Your task to perform on an android device: I enjoy the barbeque salad recipe and have saved it on the All Recipes Cookbook app.
Image 0: 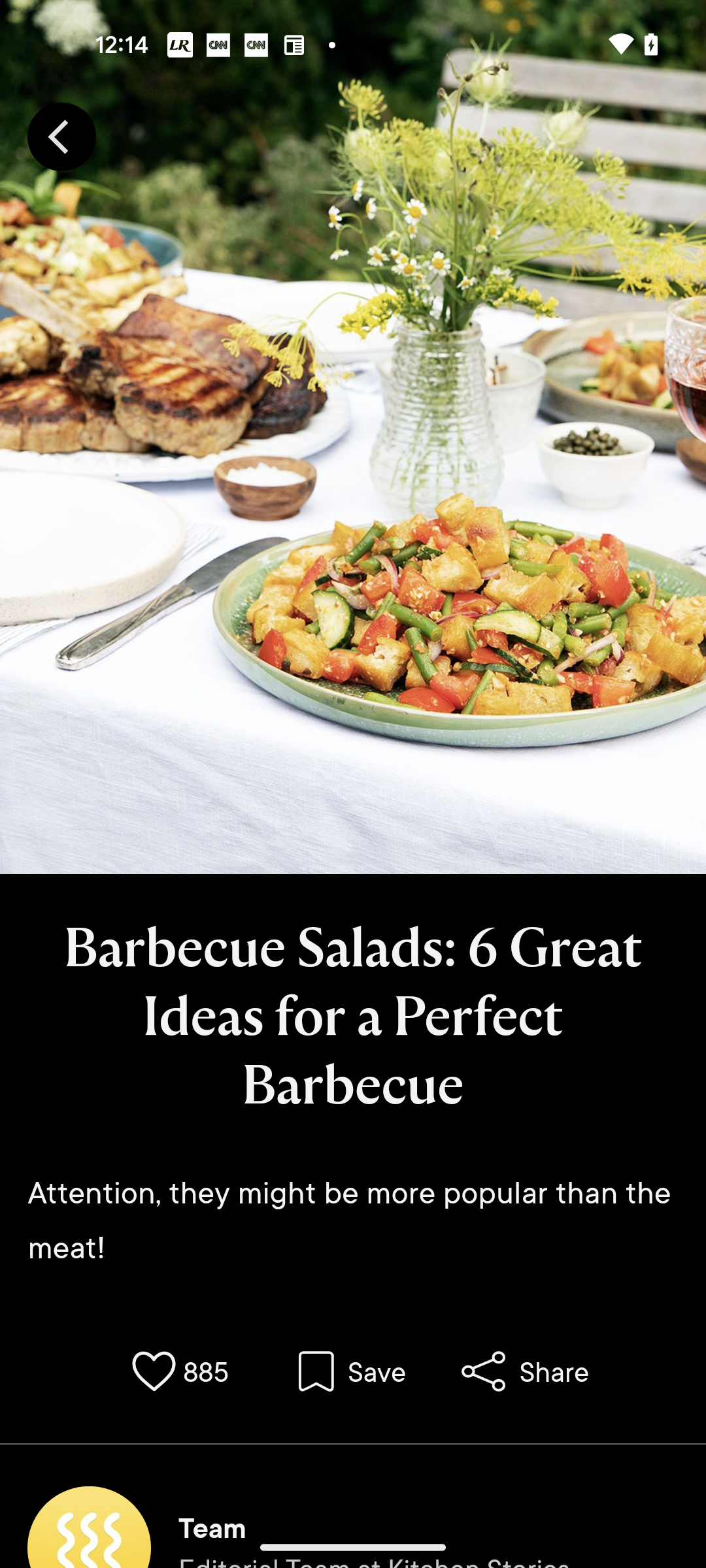
Open the All Recipes Cookbook app
Step 0: open app "All Recipes Cookbook"
Image 1: 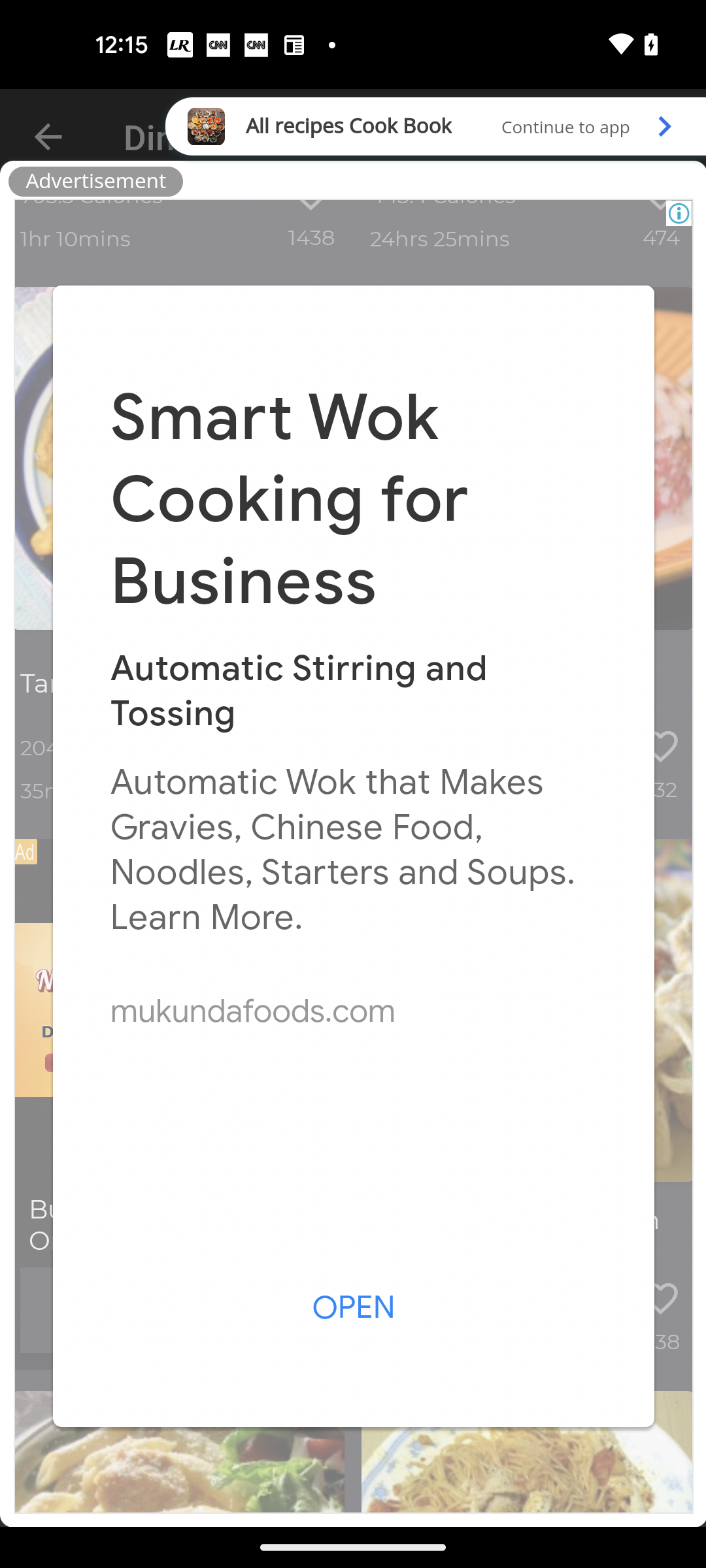
Click on the Continue to app 
Step 1: click (553, 126)
Image 2: 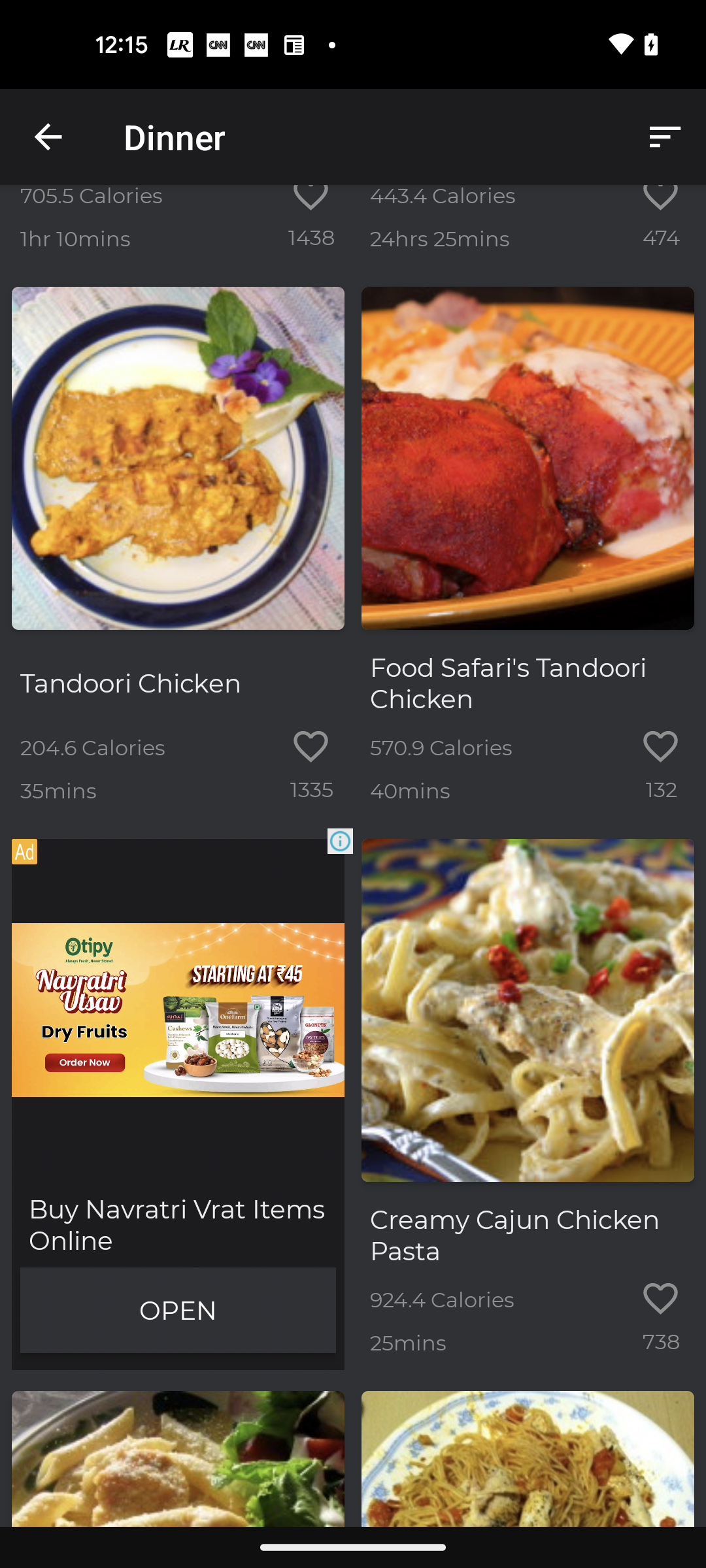
Go back to the previous screen
Step 2: press back button
Image 4: 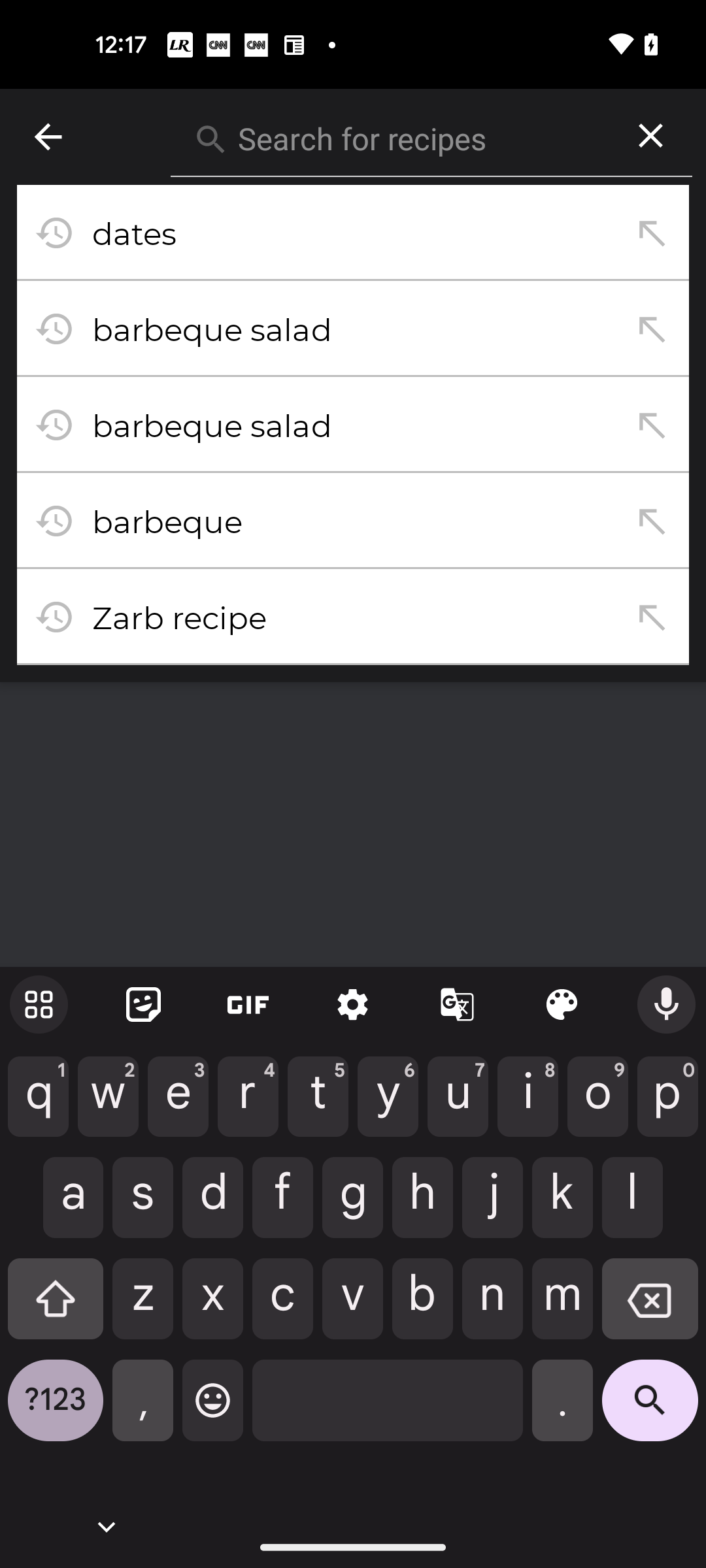
Search for barbeque salad
Step 4: type "barbeque salad"
Image 5: 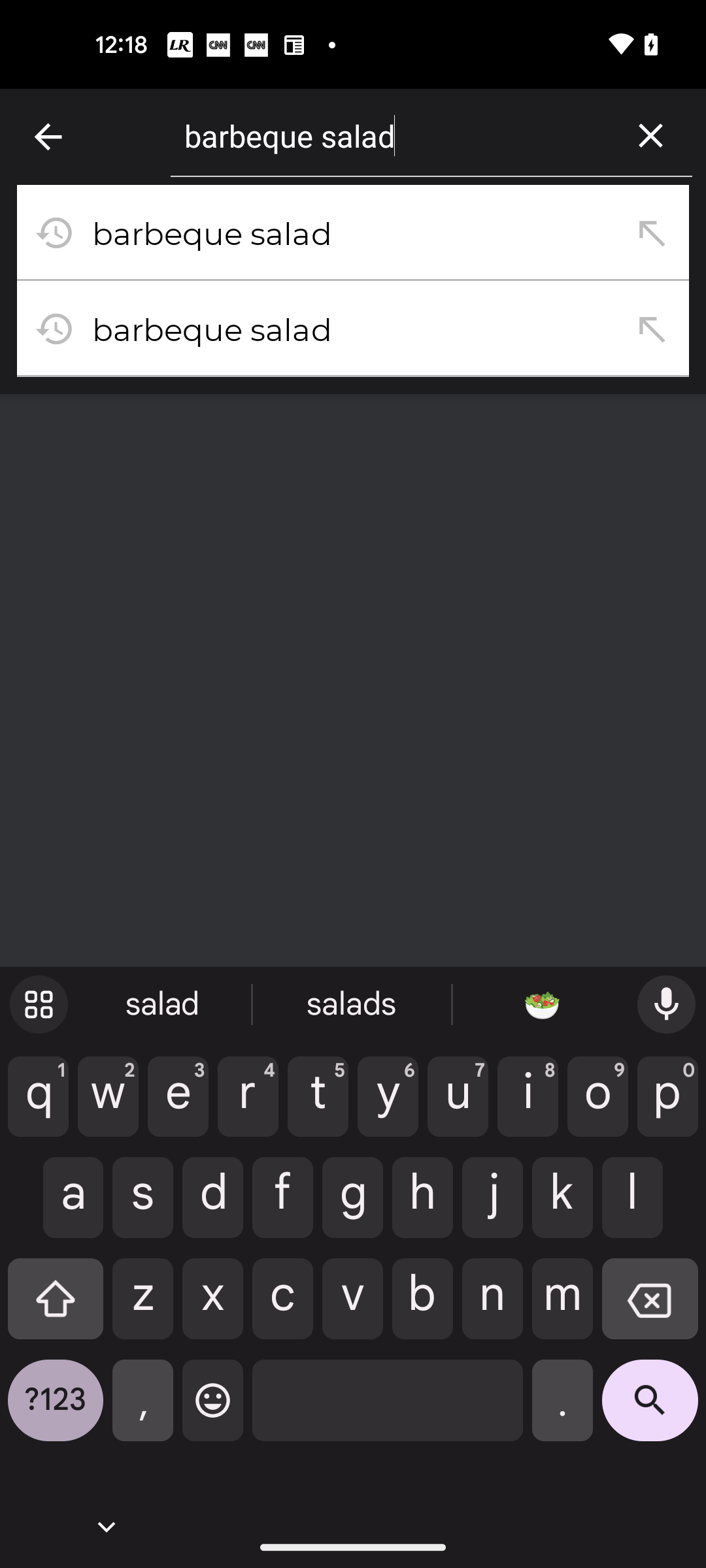
Click on the search icon at the bottom right corner
Step 5: click (650, 1410)
Image 6: 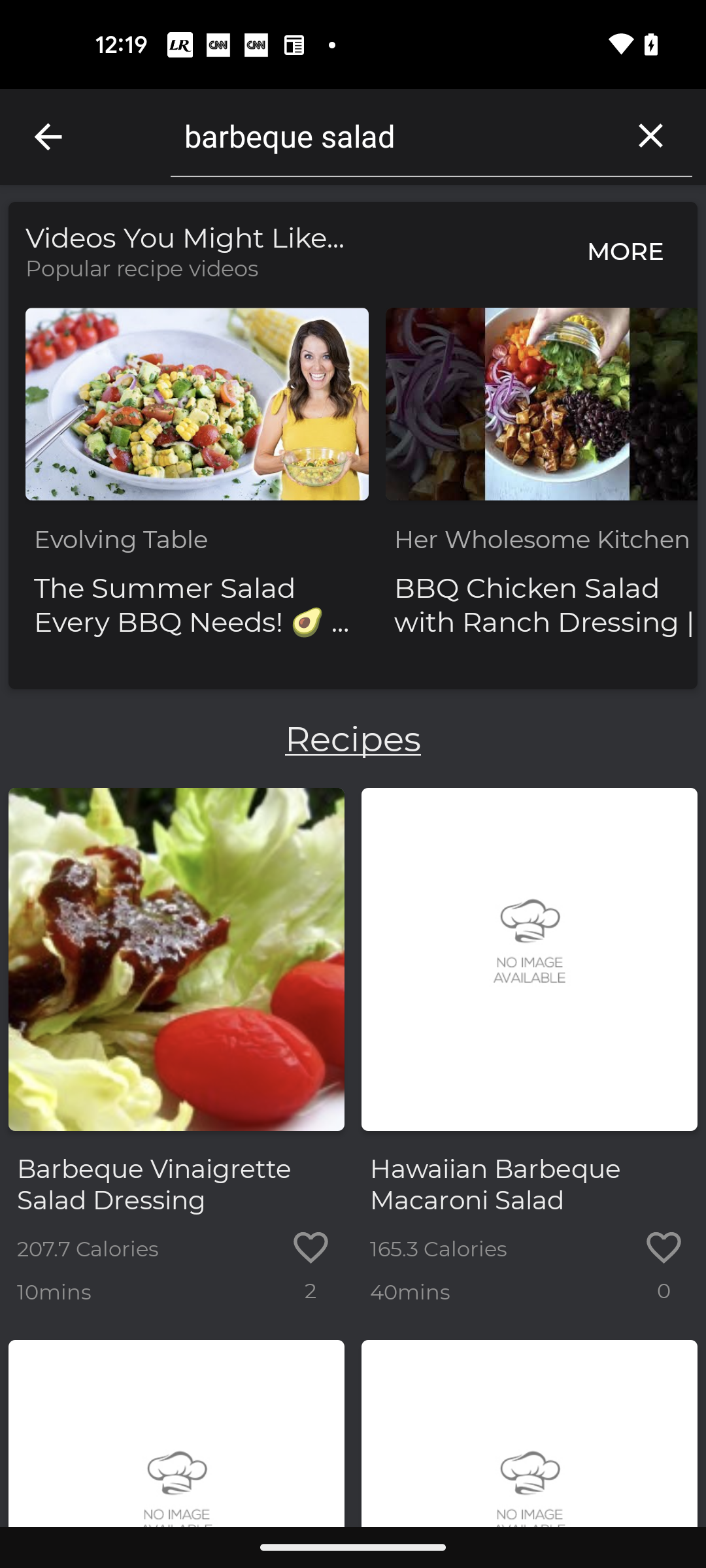
Open the Barbeque Vinaigrette salad
Step 6: click (215, 1009)
Image 7: 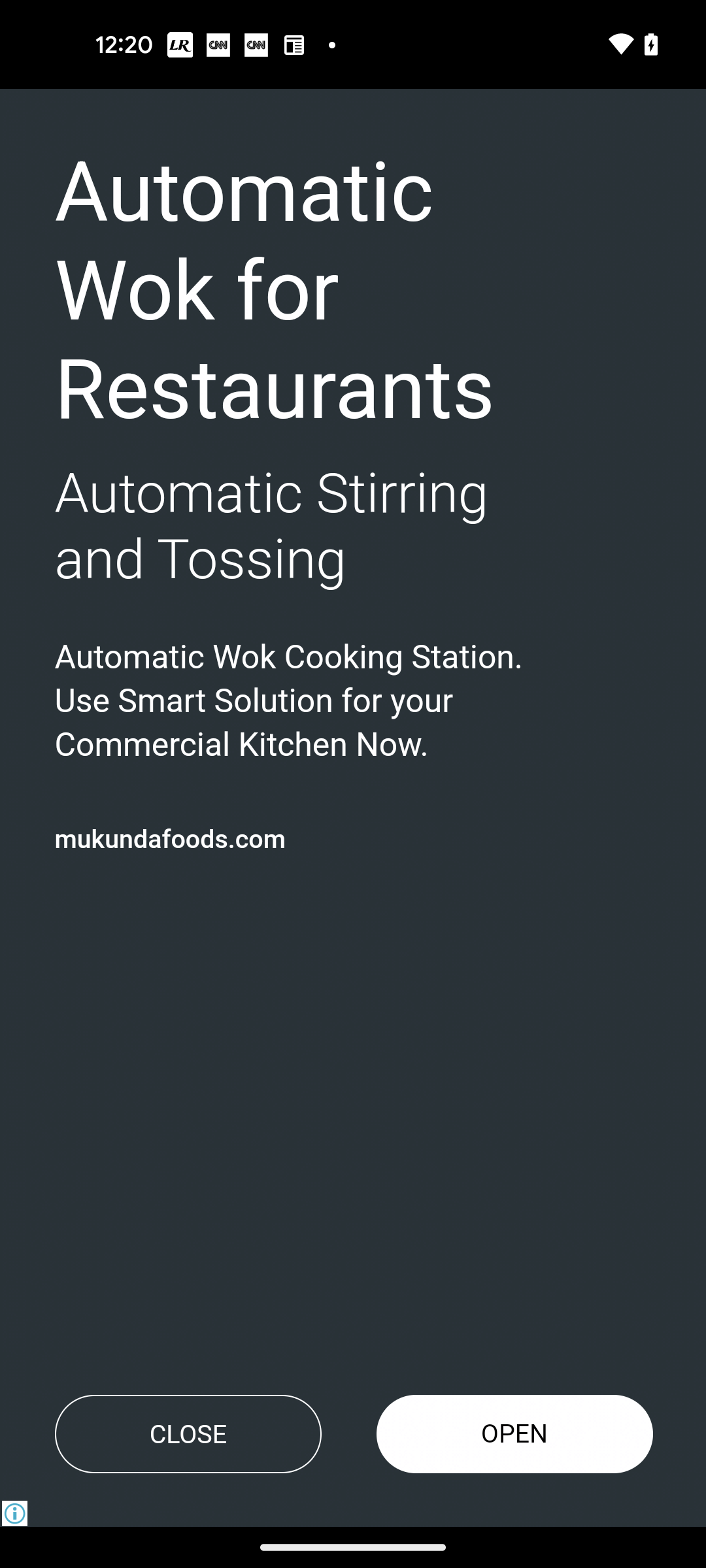
Click on the Close button
Step 7: click (188, 1433)
Image 8: 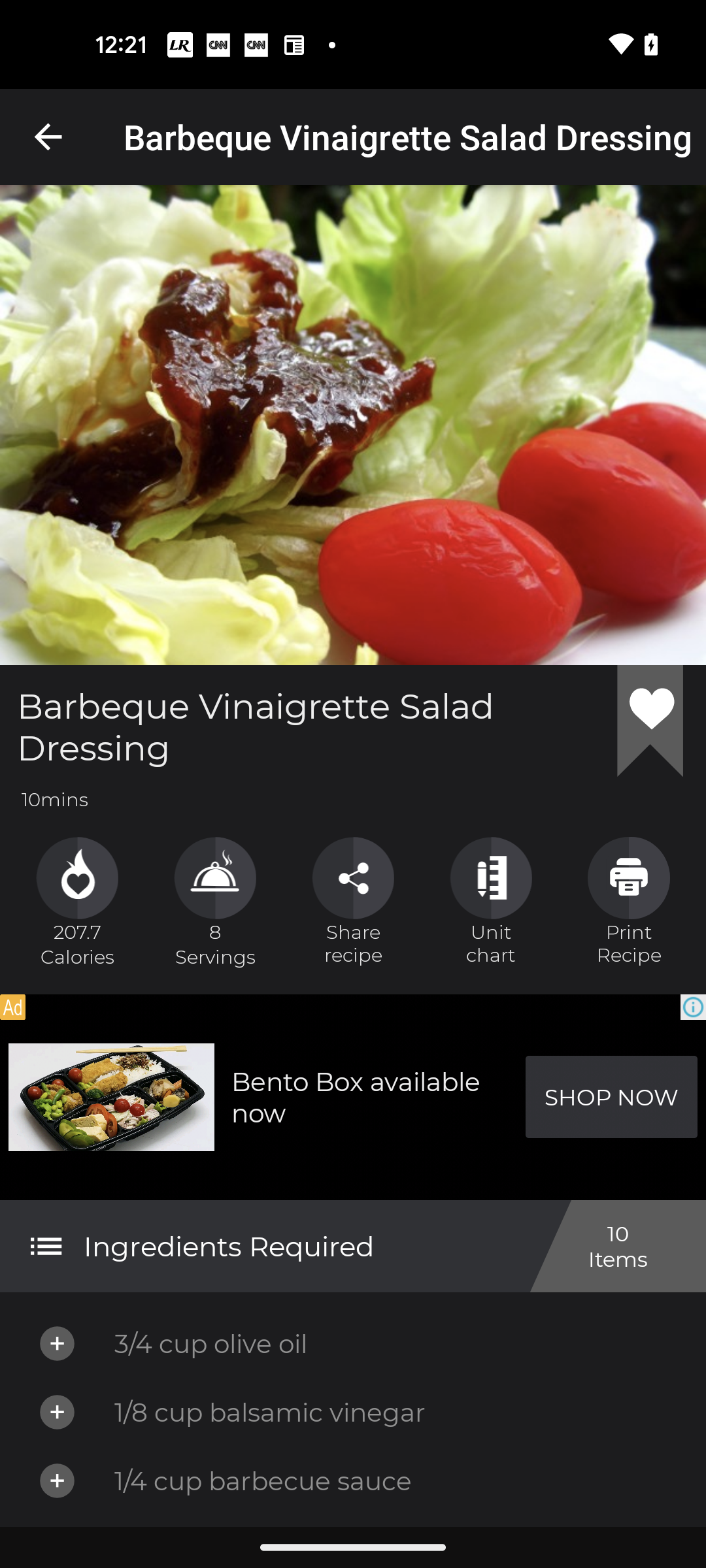
Click on the save icon
Step 8: click (656, 712)
Image 9: 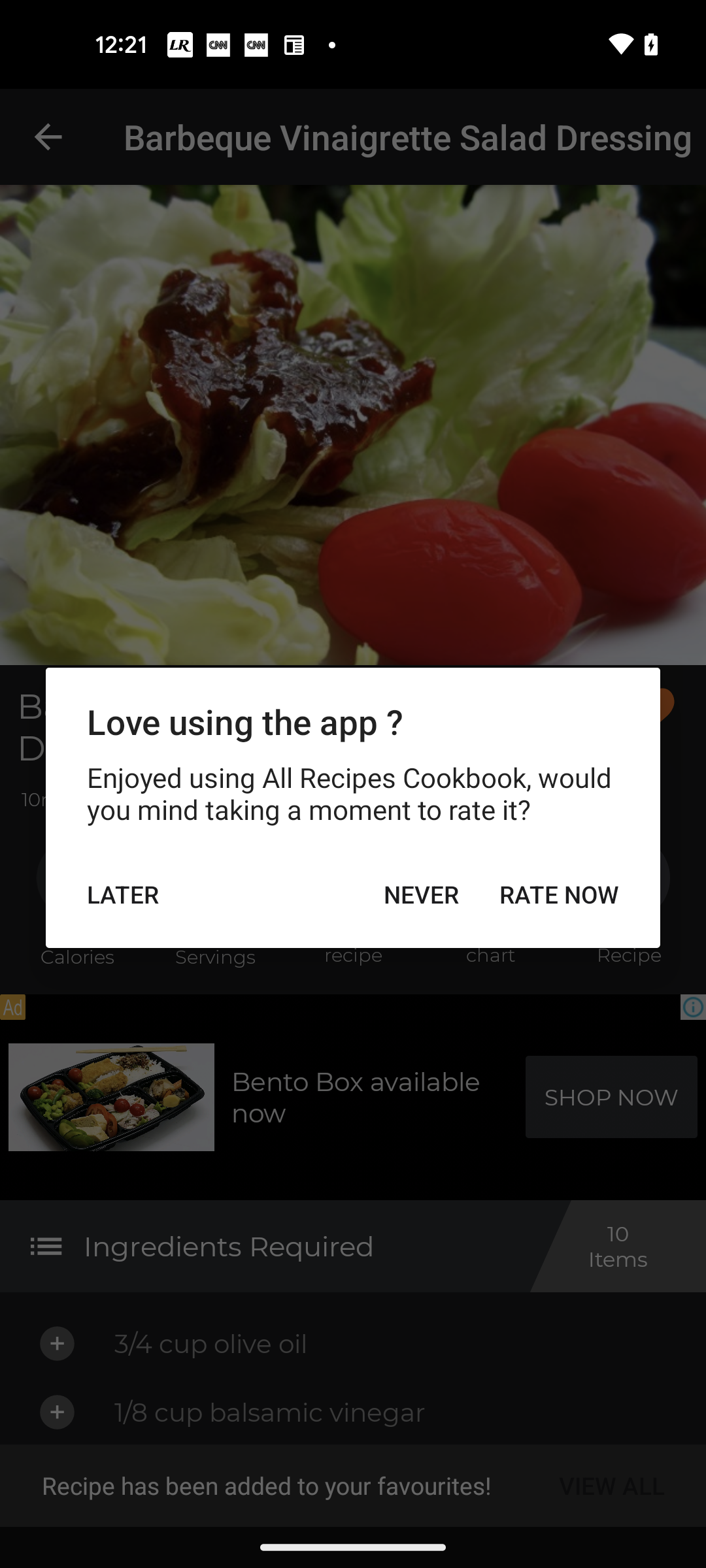
Click on later button
Step 9: click (123, 894)